Your task to perform on an android device: On the Skype app, reply to the message "I'm good, what about you, Natalie?” received by Richard Wagner  with “I’m Good”.
Image 0: 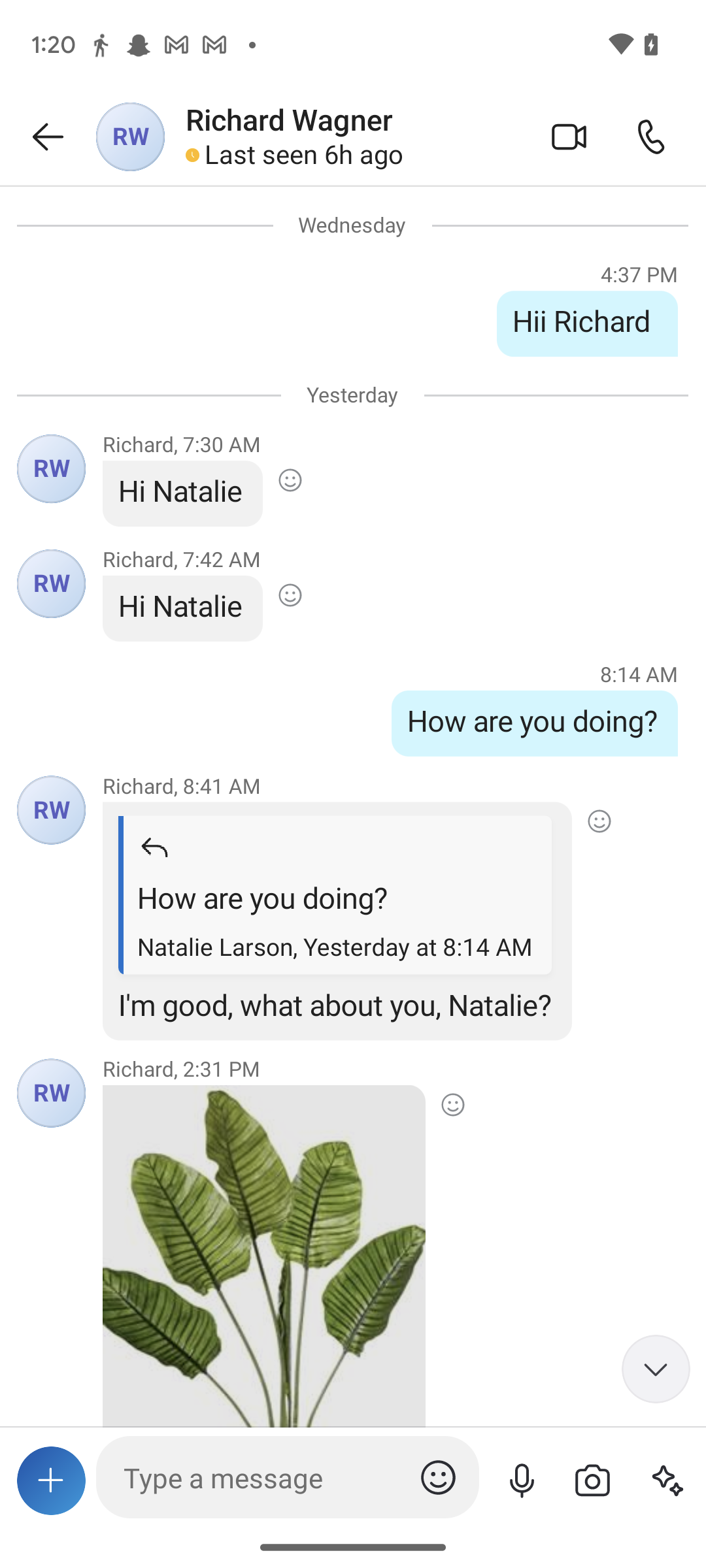
Long press on the message "I'm good, what about you, Natalie?”.
Step 0: long press (335, 895)
Image 1: 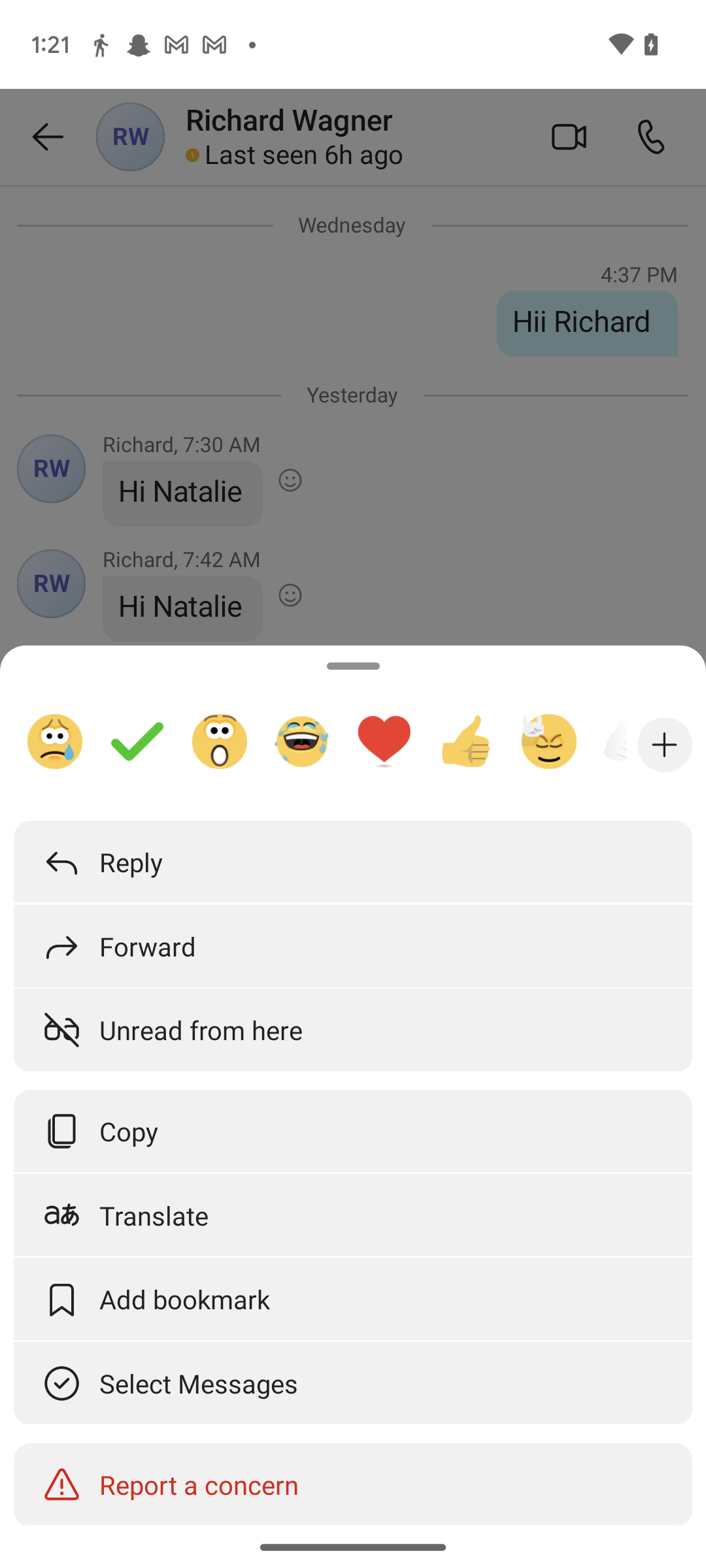
Click on  Reply.
Step 1: click (352, 862)
Image 2: 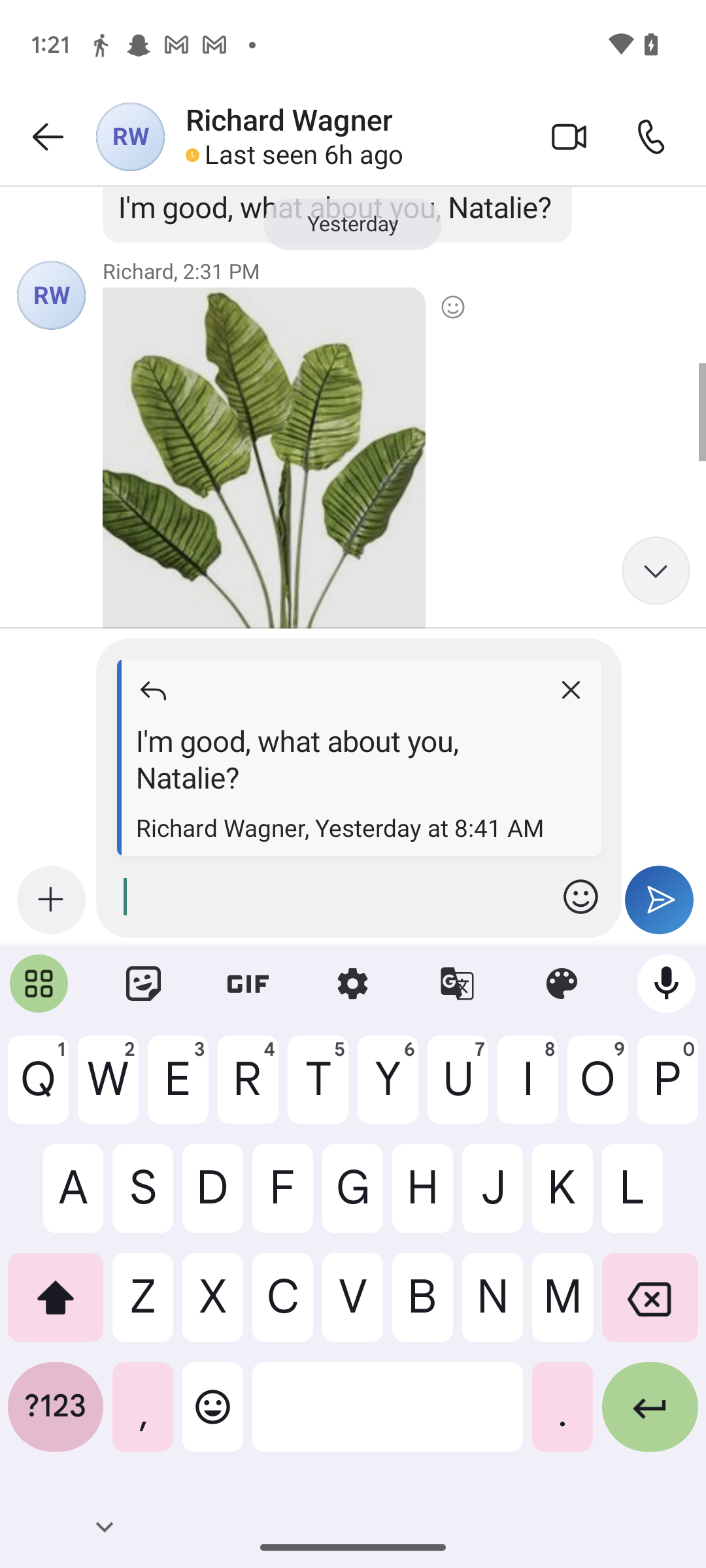
Type in I’m Good.
Step 2: type "I’m Good"
Image 3: 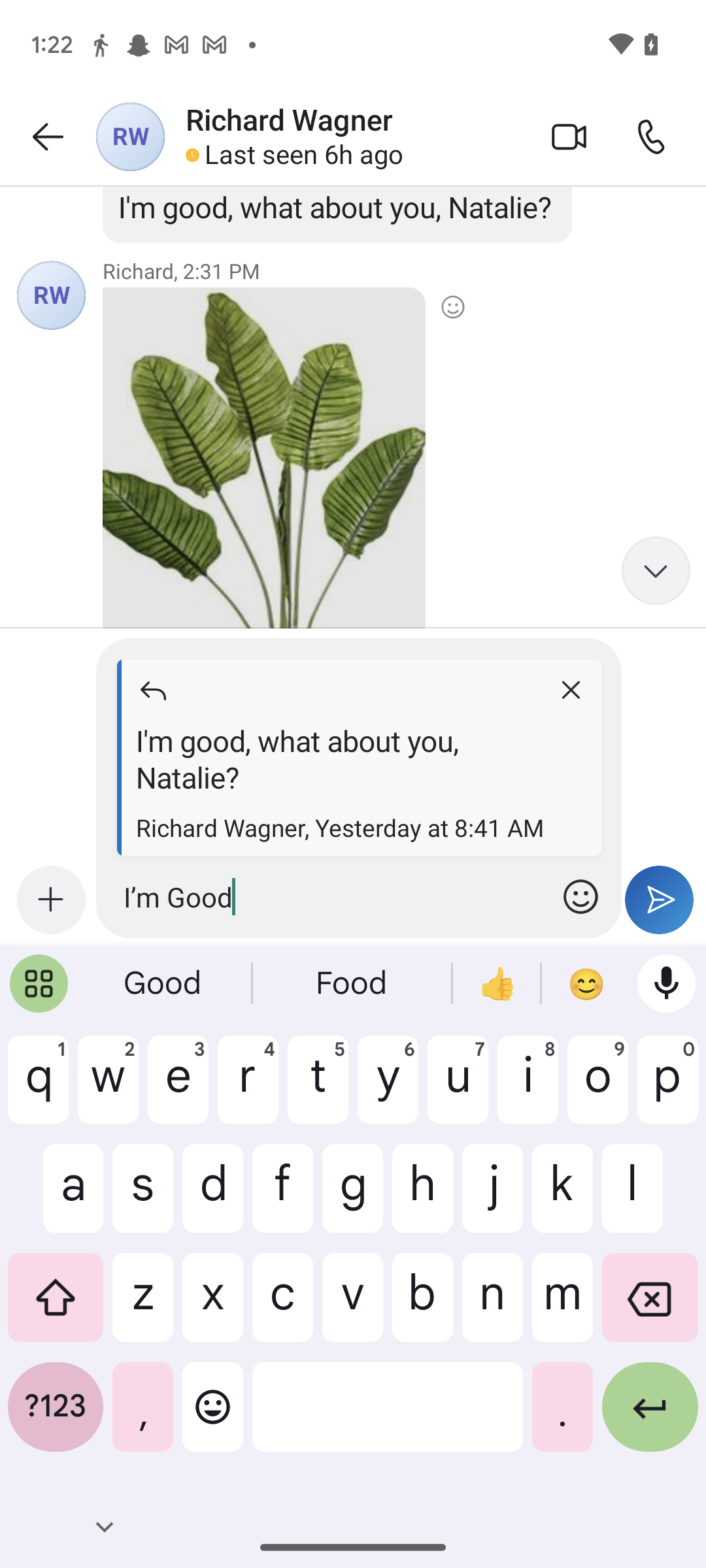
Click on the send button at the right side of the typing box.
Step 3: click (660, 900)